Your task to perform on an android device: I need eyliner, therefore use the Tira app to look for Pencil eyeliner.
Image 1: 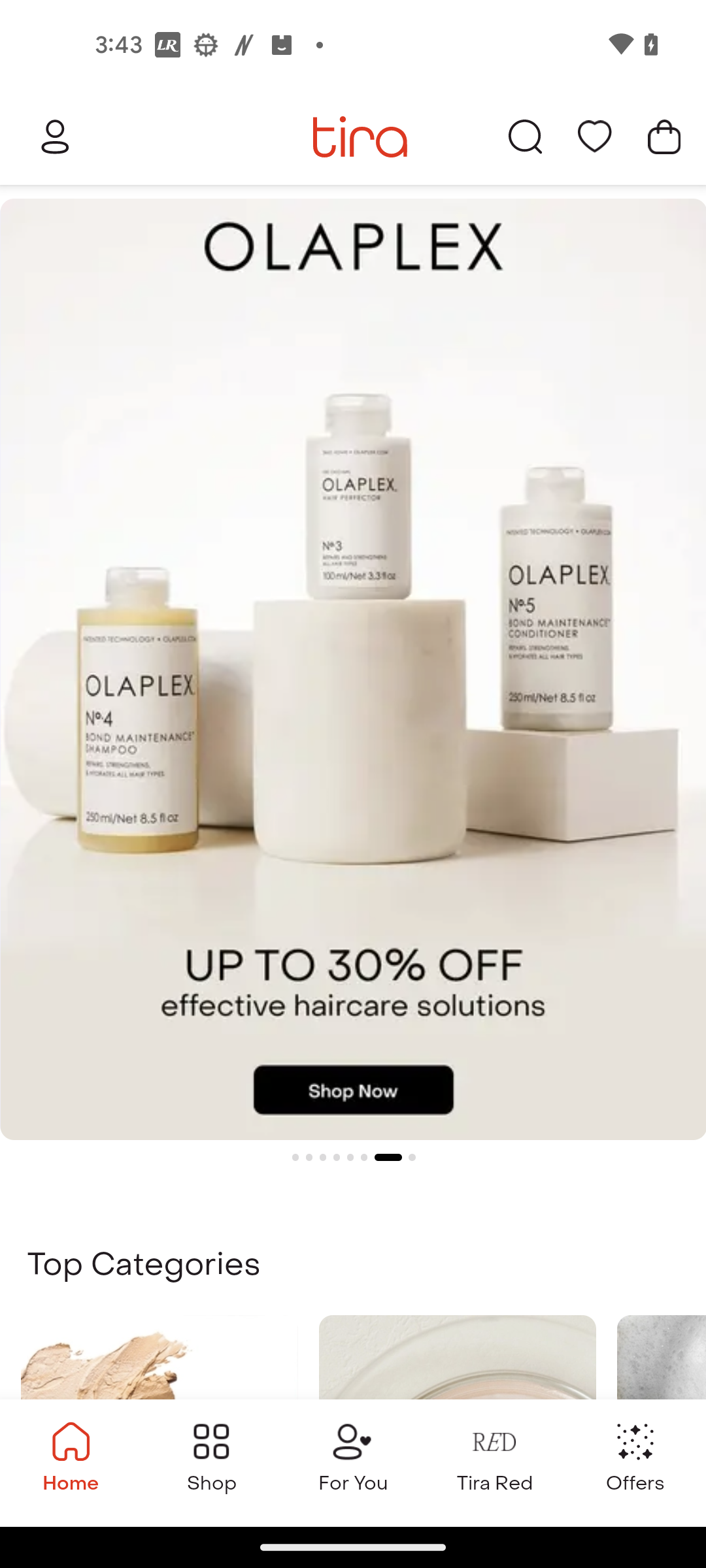
Click on the search icon at the top right side
Step 1: click (525, 135)
Image 2: 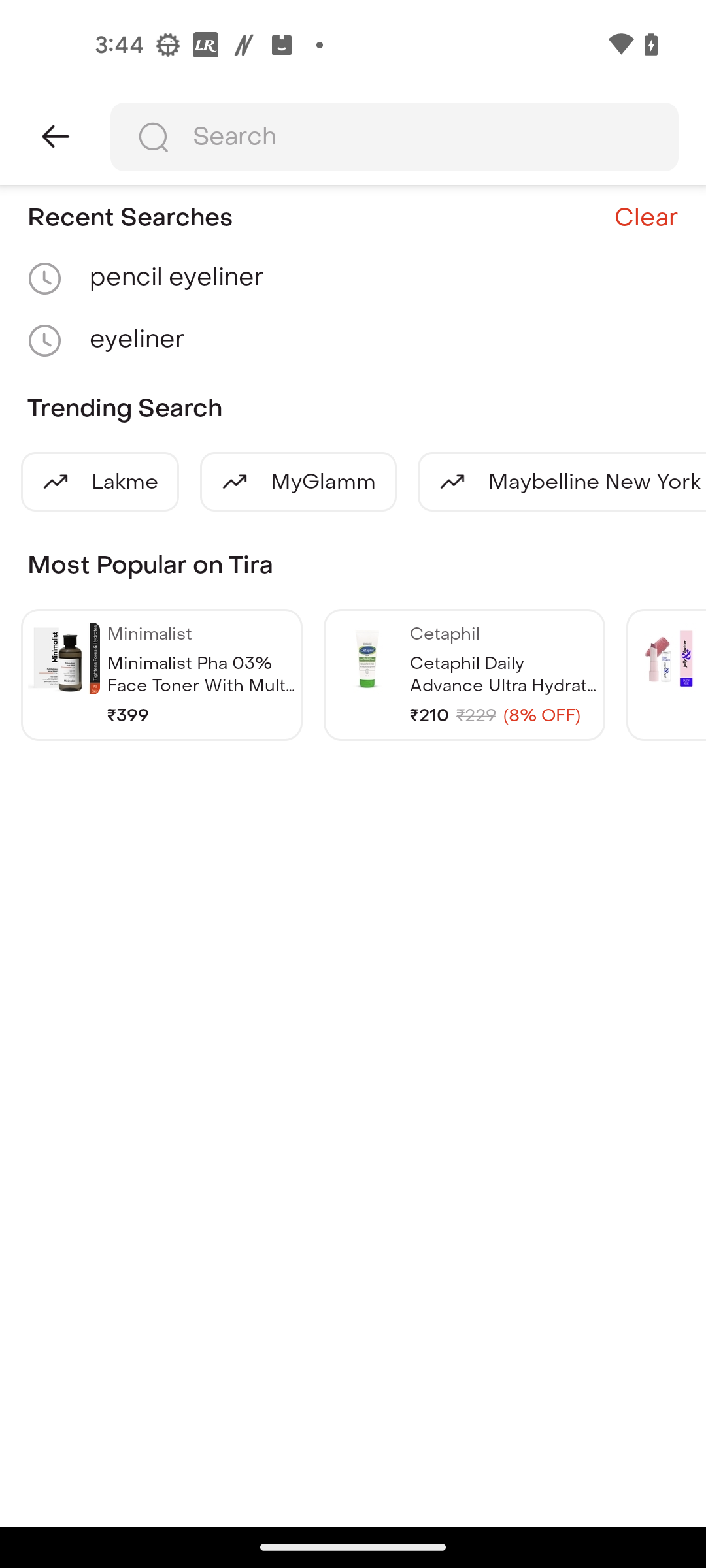
Click on the search icon at the top of the screen
Step 2: click (394, 137)
Image 4: 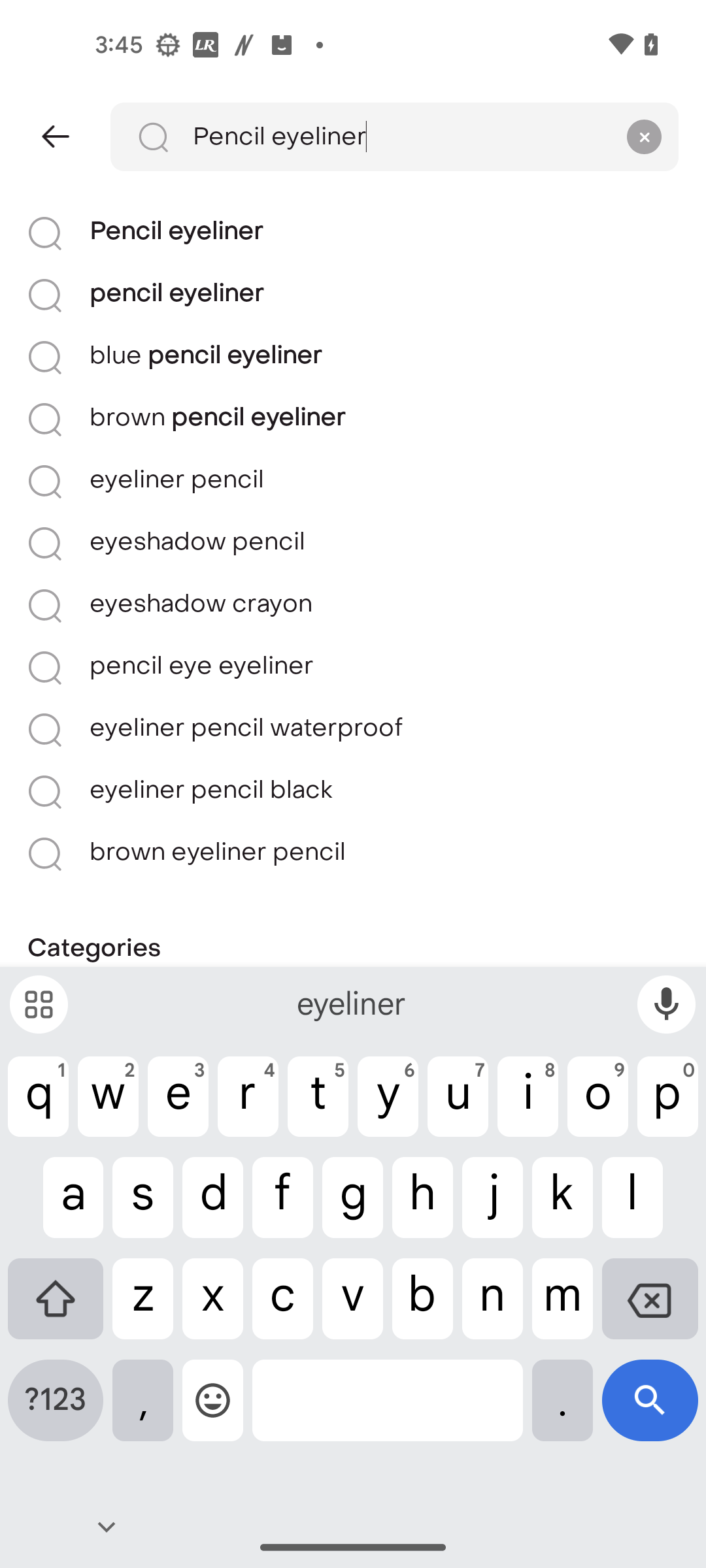
Click on the search icon at the bottom right corner of the screen
Step 4: click (650, 1410)